Your task to perform on an android device: In the ZArchive App ,decompress the DCIM.7z zip file and save it to the Pocketbook folder .
Image 1: 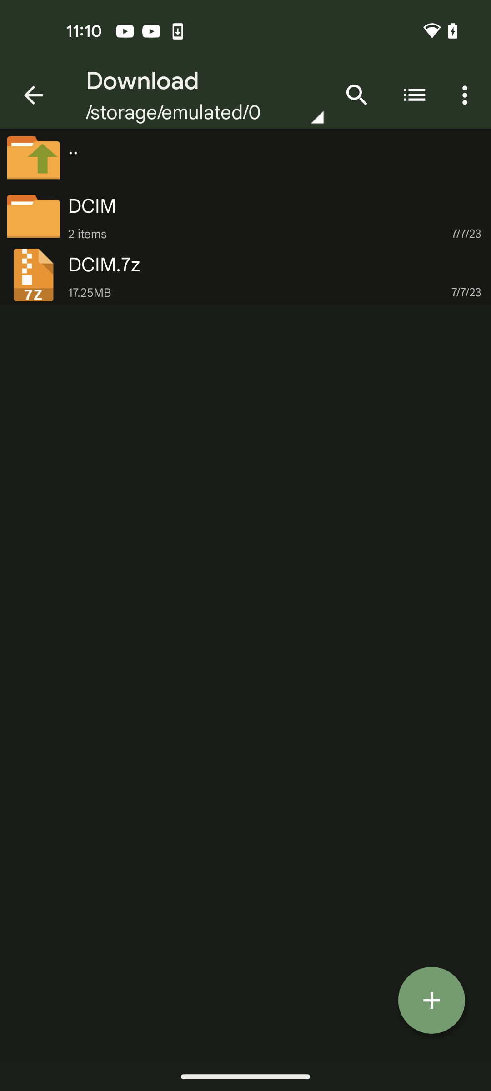
Click on the DCIM.7z file
Step 1: click (104, 265)
Image 2: 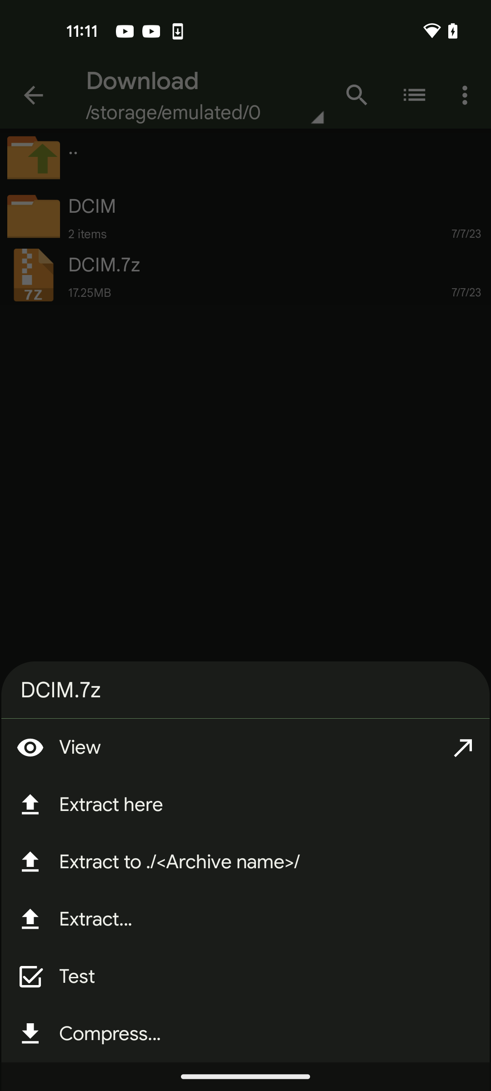
Click on the Extract... option
Step 2: click (95, 919)
Image 3: 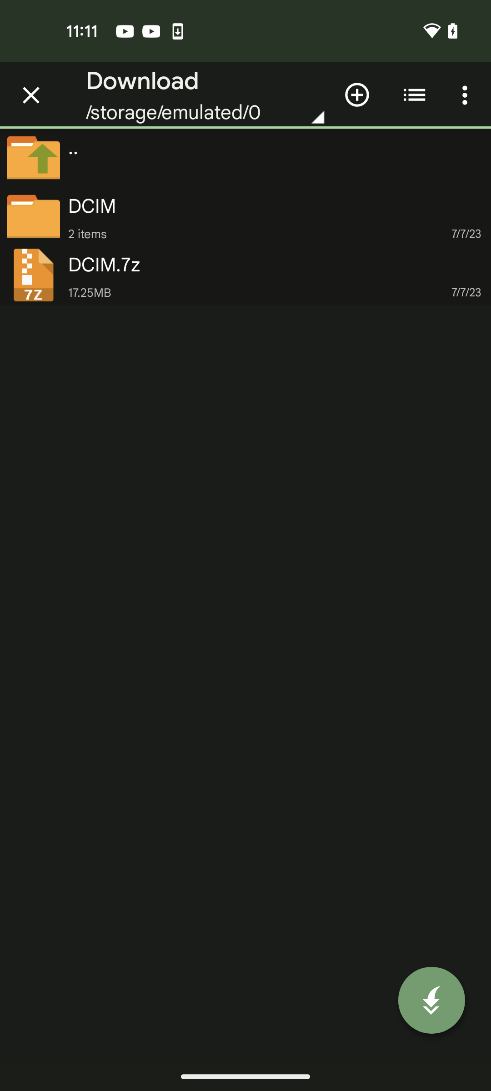
Go back to the previous page of the app
Step 3: press back button
Image 4: 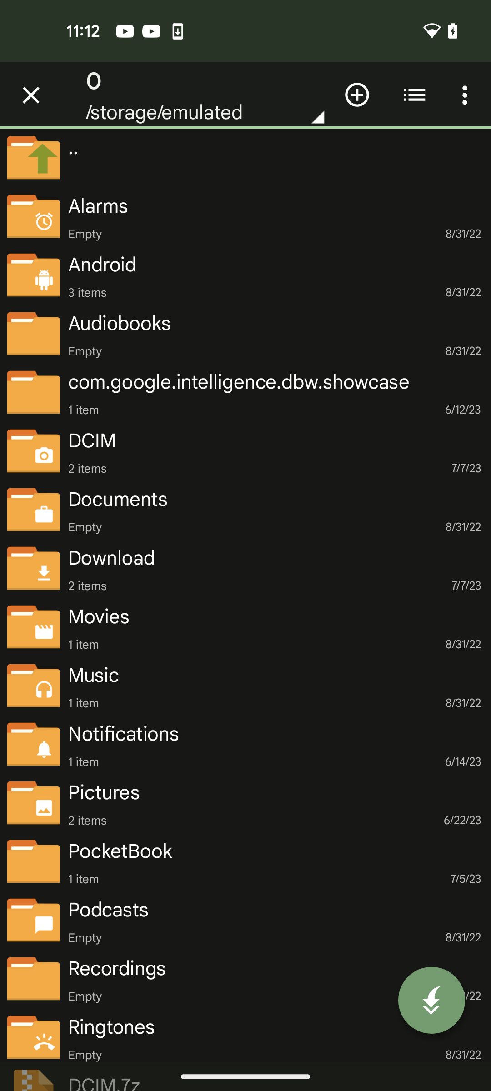
Click on the PocketBook folder
Step 4: click (245, 861)
Image 5: 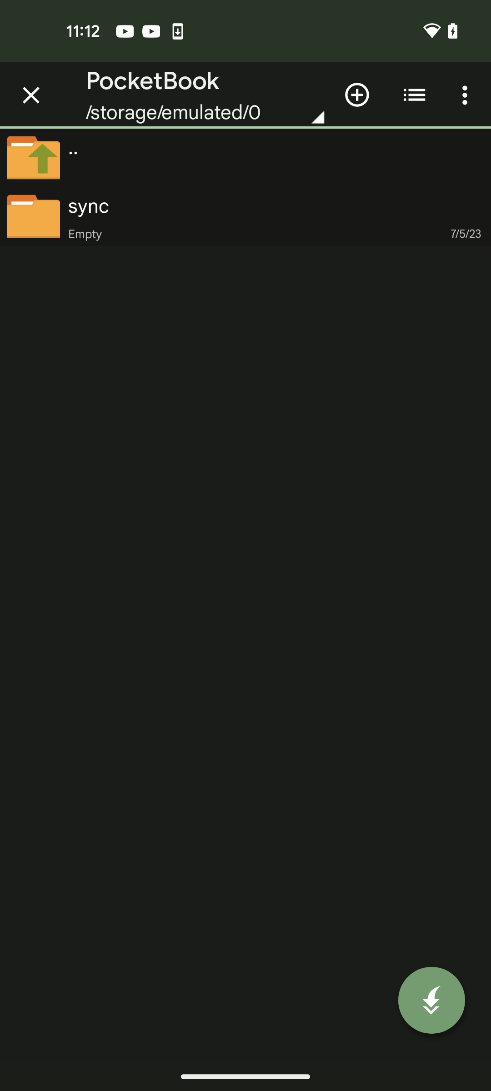
Download the file to the PocketBook folder
Step 5: click (431, 1000)
Image 6: 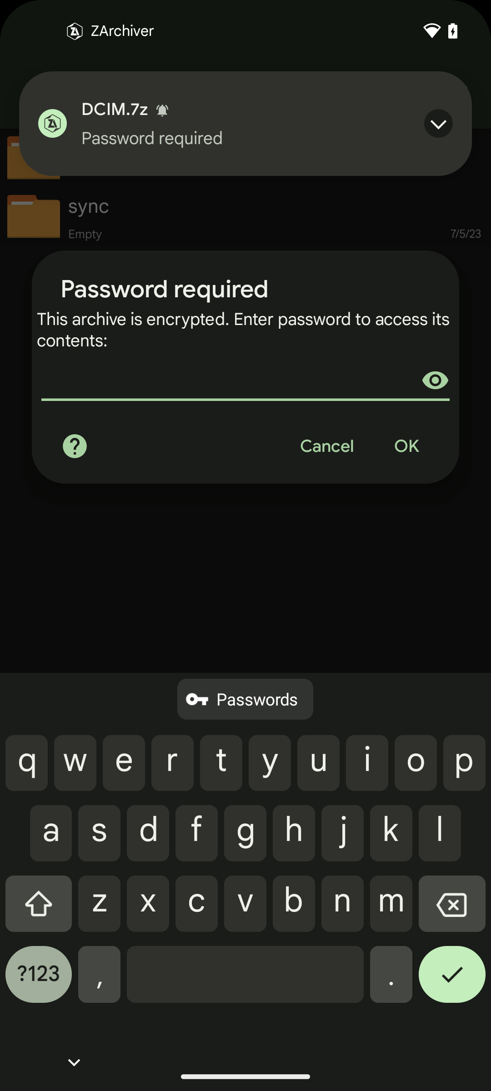
Enter the password as Cerebra@123
Step 6: type "Cerebra@123"
Image 7: 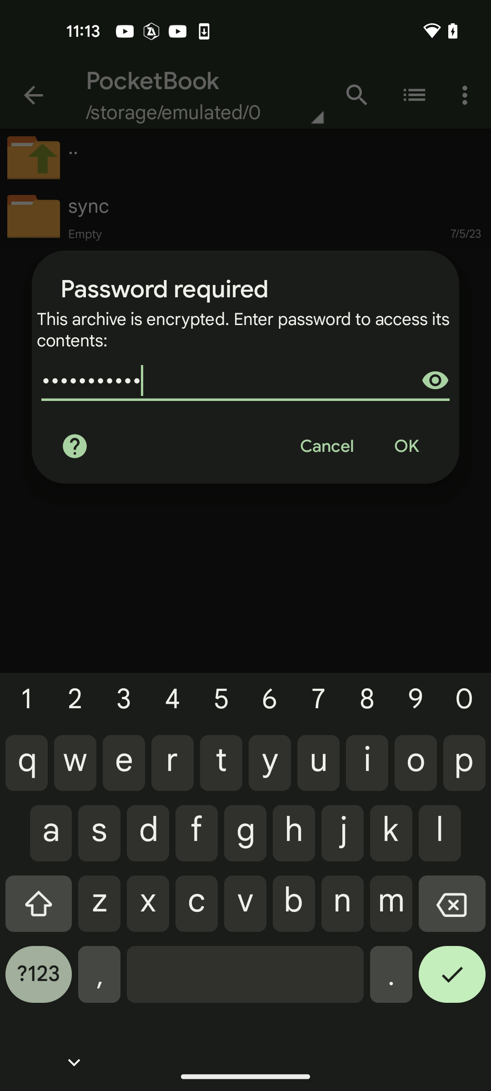
Click on the OK button in the pop up 
Step 7: click (406, 446)